Your task to perform on an android device: Share the Rio boat cruise schedule with my brother Tiago at tiago121@gmail.com using the Airbnb app.
Image 0: 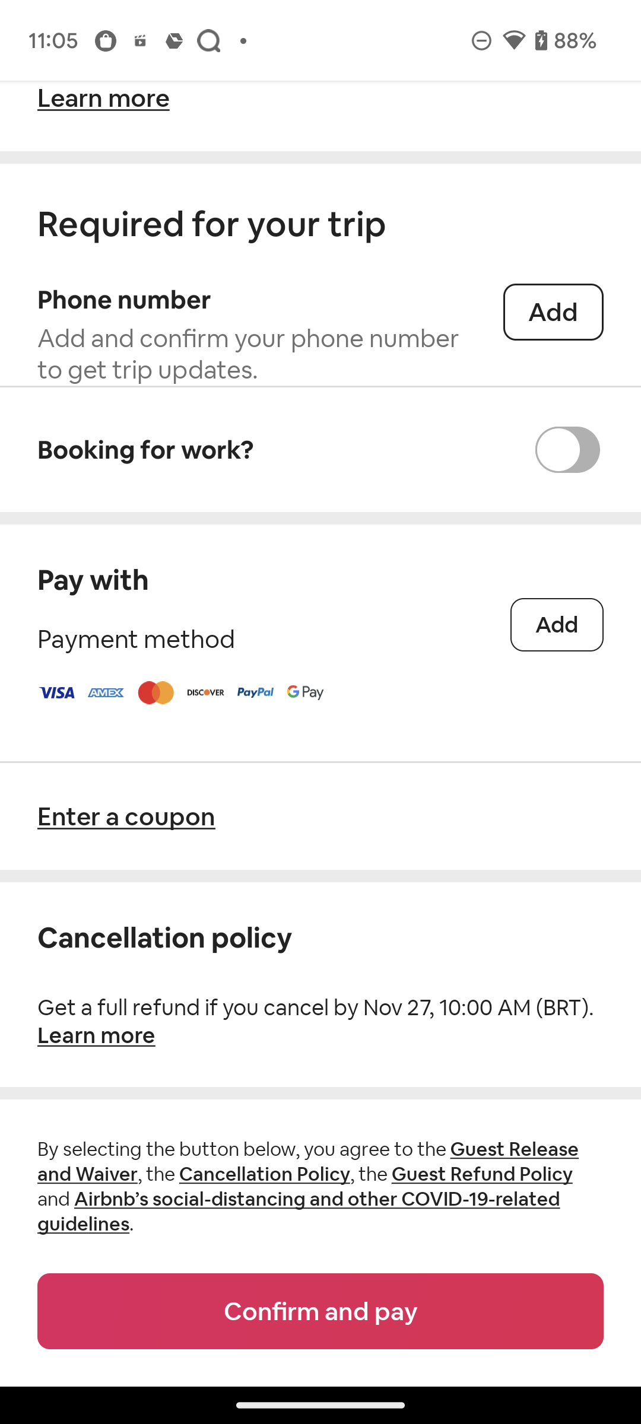
Go back to the previous page
Step 0: press back button
Image 1: 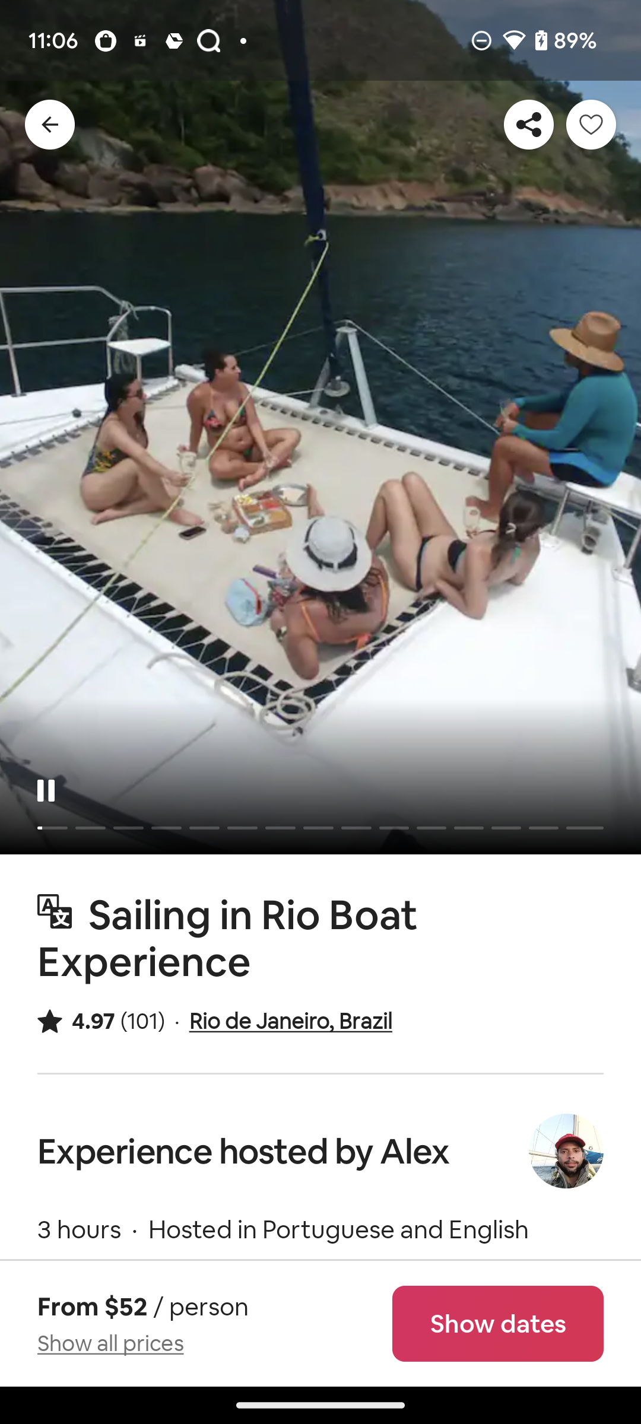
Click on the share icon at the top right corner of the screen
Step 1: click (528, 124)
Image 2: 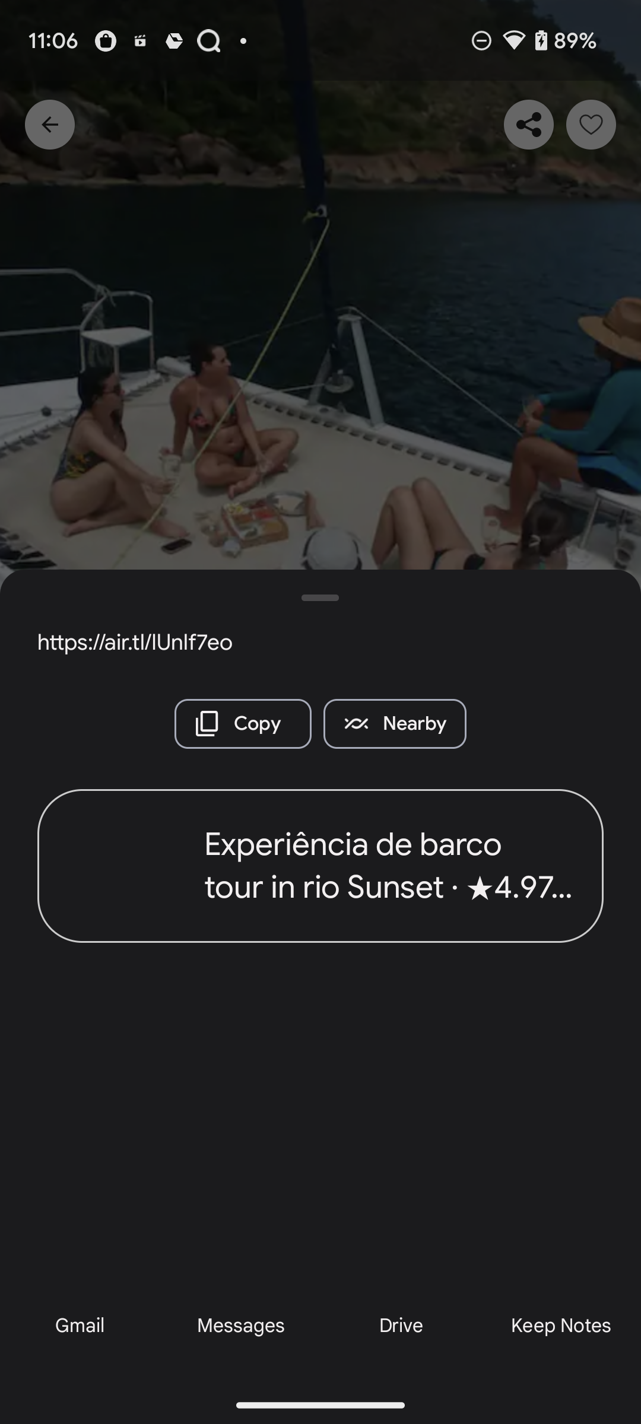
Click on the share icon at the top right corner of the screen
Step 2: wait
Image 4: 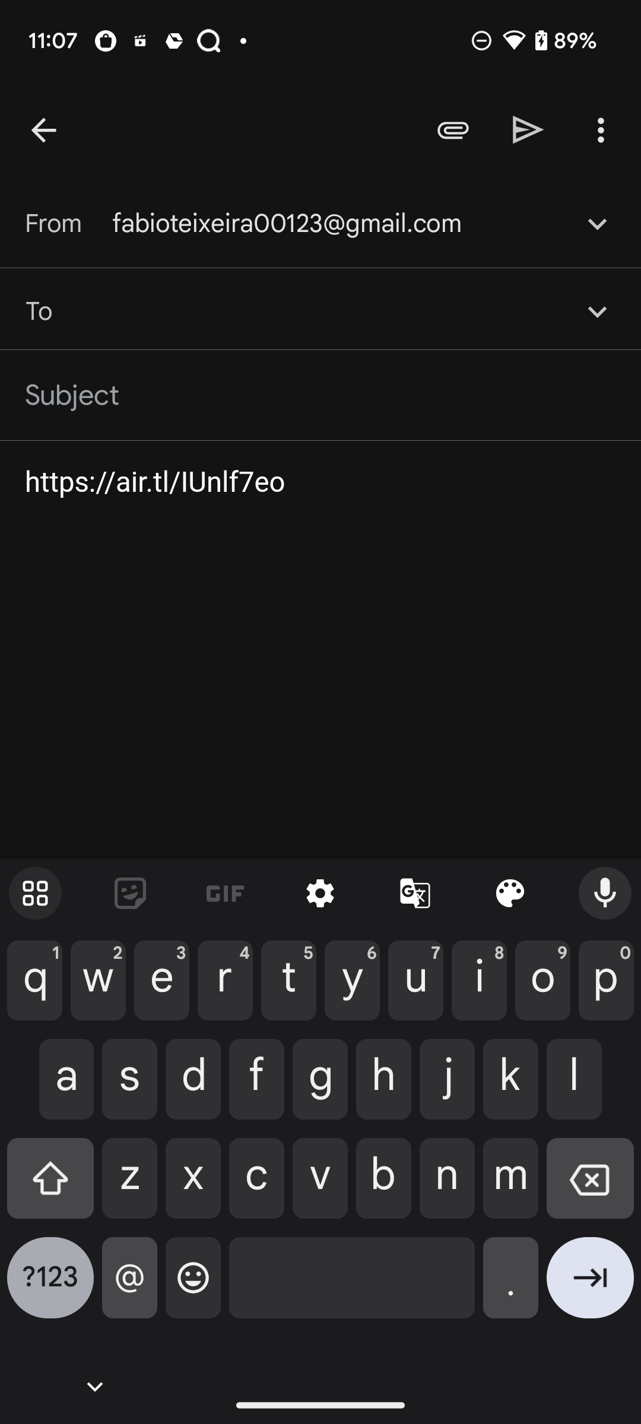
Add recipient as tiago121@gmail.com
Step 4: type "tiago121@gmail.com"
Image 5: 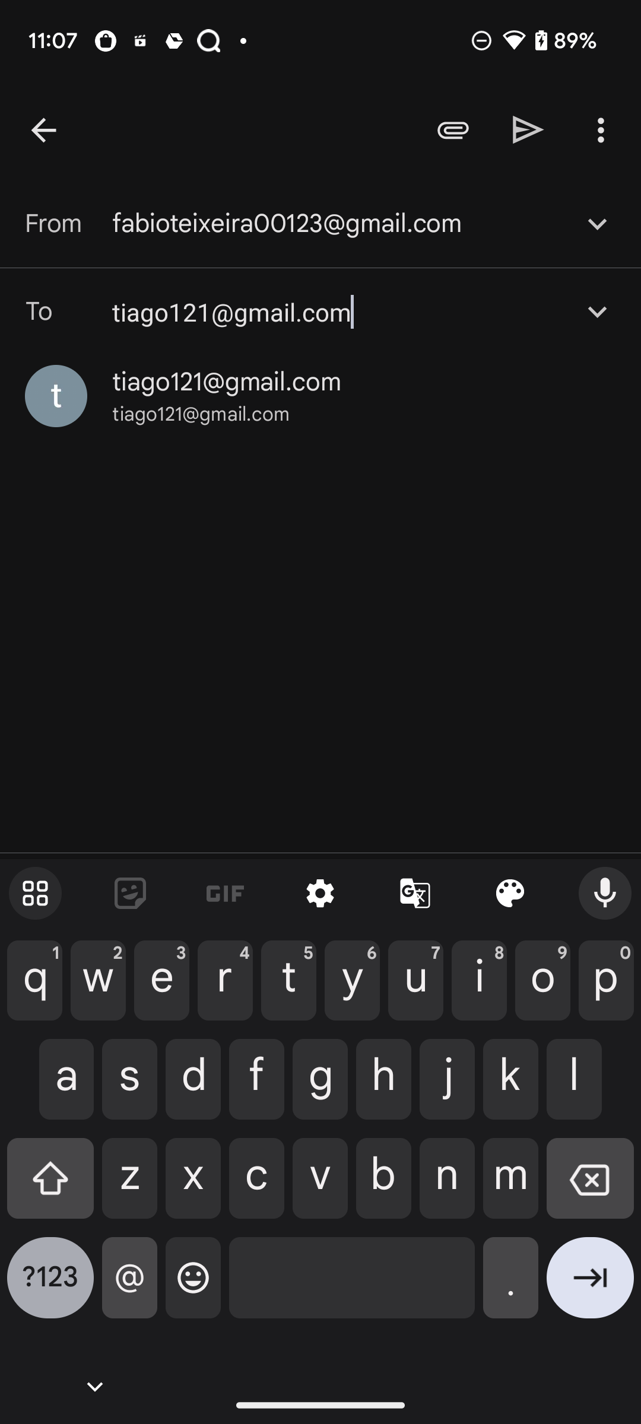
Click on tiago121@gmail.com
Step 5: click (201, 414)
Image 6: 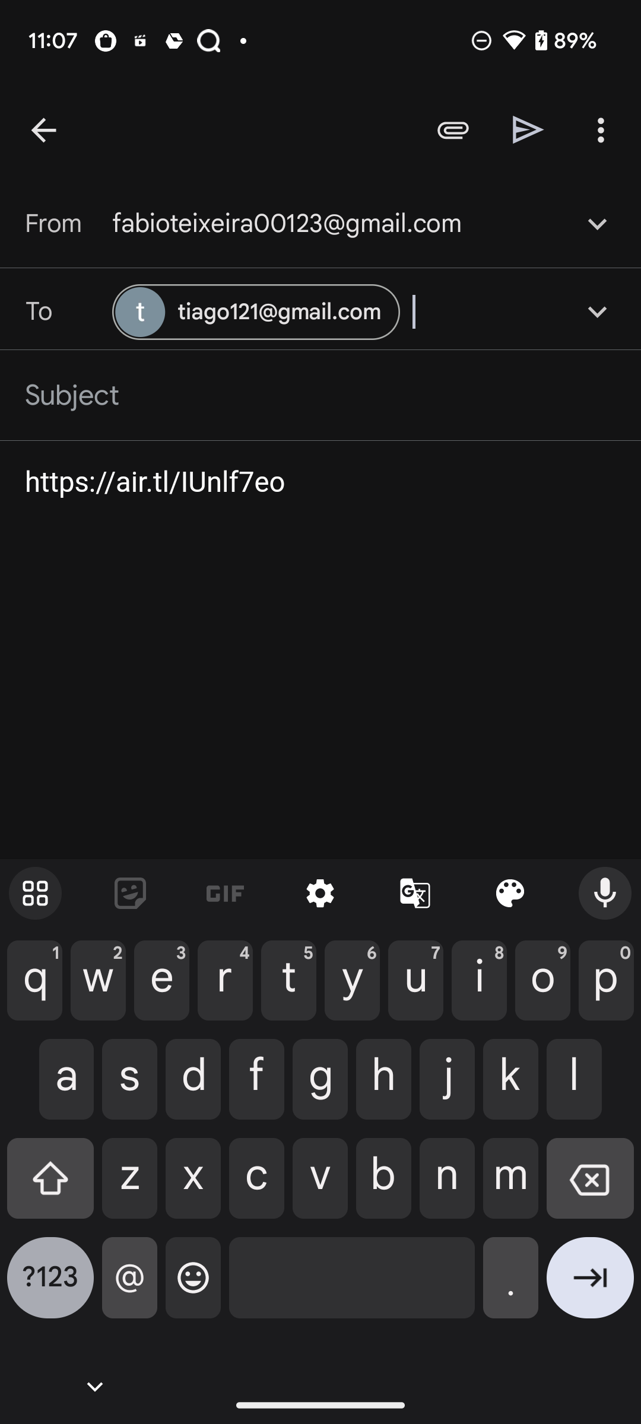
Click on the send icon at the top right corner of the screen
Step 6: click (528, 129)